Your task to perform on an android device: Go to the Categories Option and view all the recipes for Soup
Image 0: 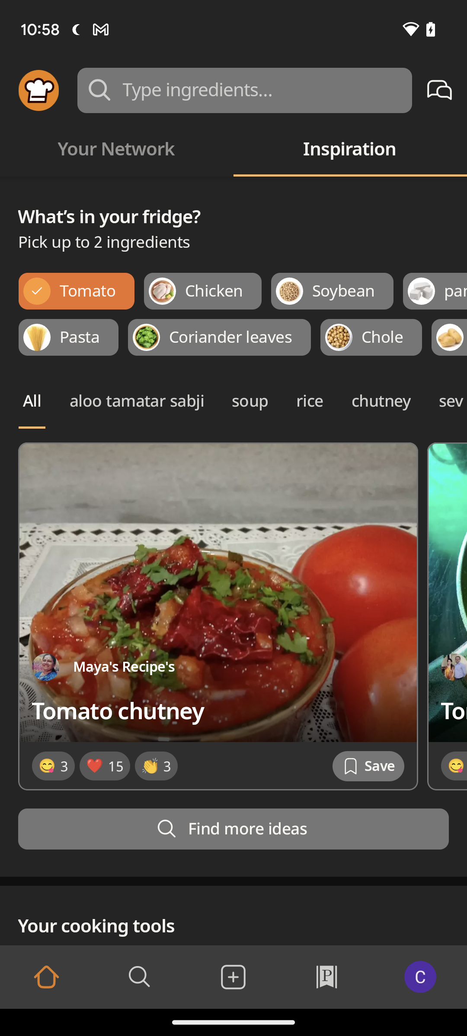
Click on The soup option Below Coriander leaves
Step 0: click (250, 401)
Image 1: 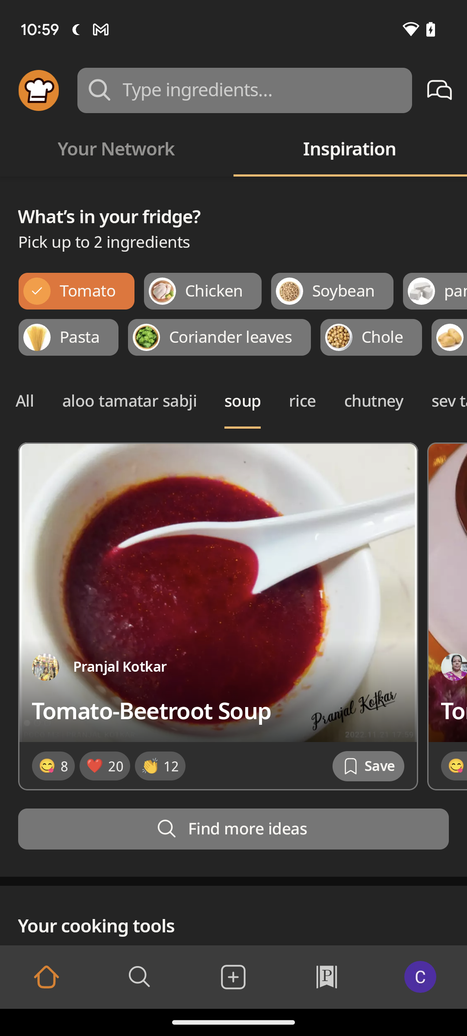
Scroll left
Step 1: scroll right
Image 2: 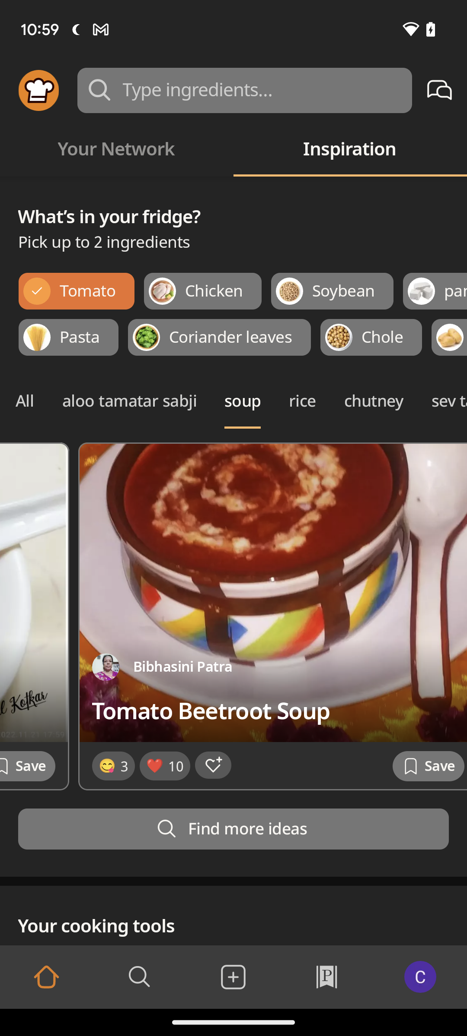
Scroll left
Step 2: scroll right
Image 3: 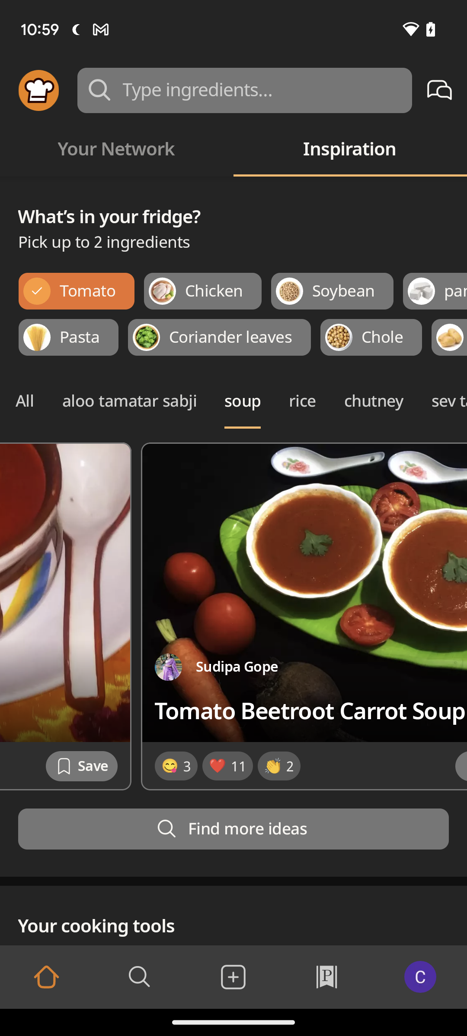
Scroll left
Step 3: scroll right